Your task to perform on an android device: Save the property plan in the RedFin app so that, in the future, I will stay here.
Image 0: 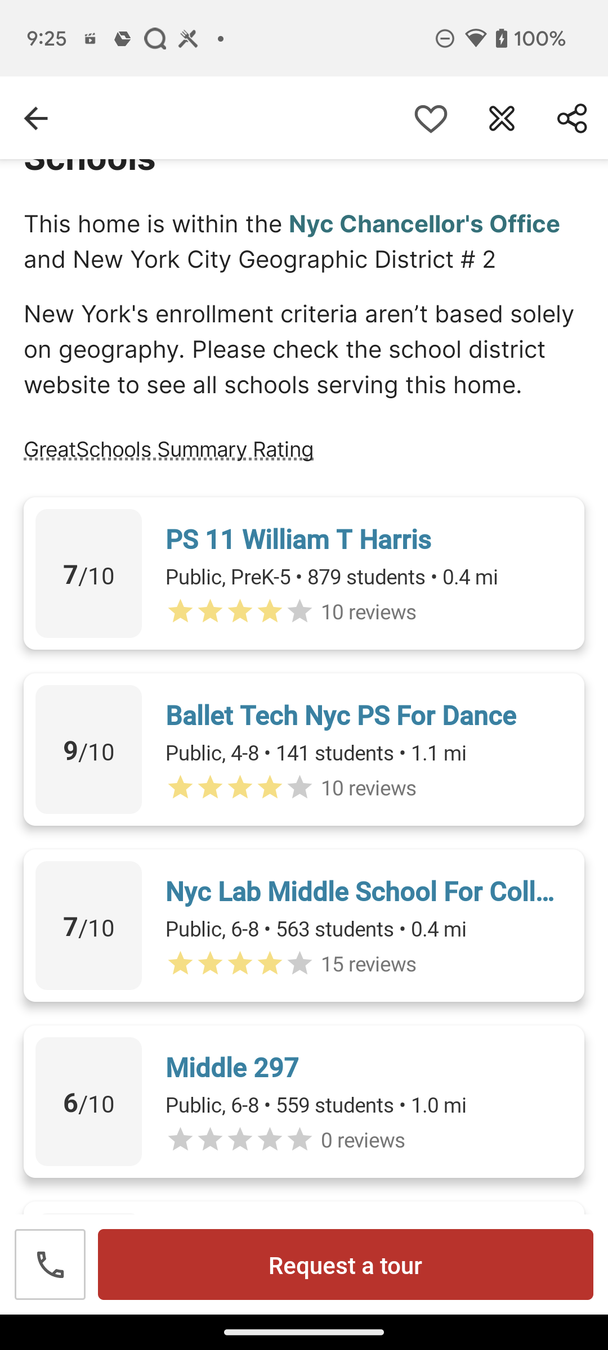
Click on the heart icon at the top of the screen to save this property
Step 0: click (431, 118)